Your task to perform on an android device: I will customize my workout to make it harder.
Image 0: 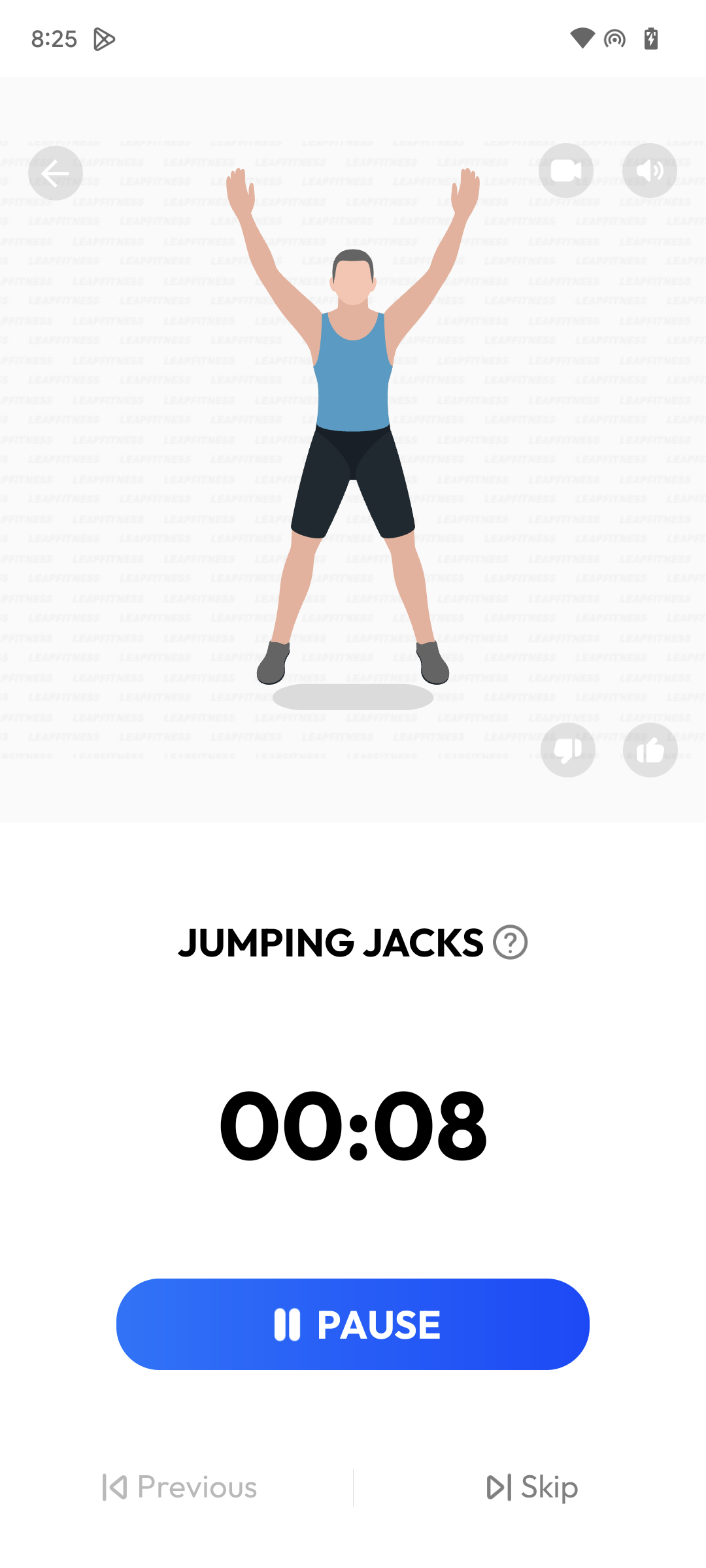
Click on the Top arrow in left.
Step 0: click (57, 163)
Image 1: 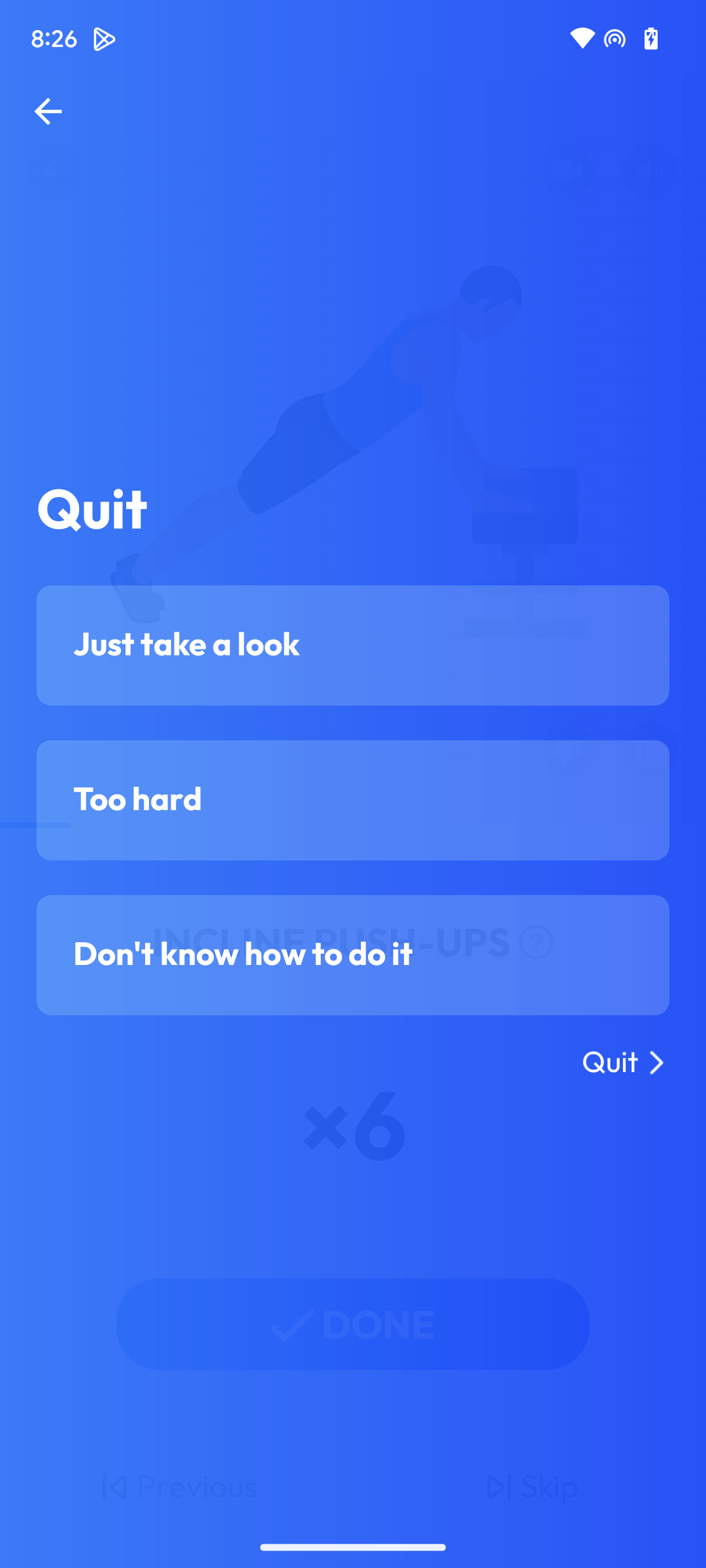
Click on Quit.
Step 1: click (620, 1062)
Image 2: 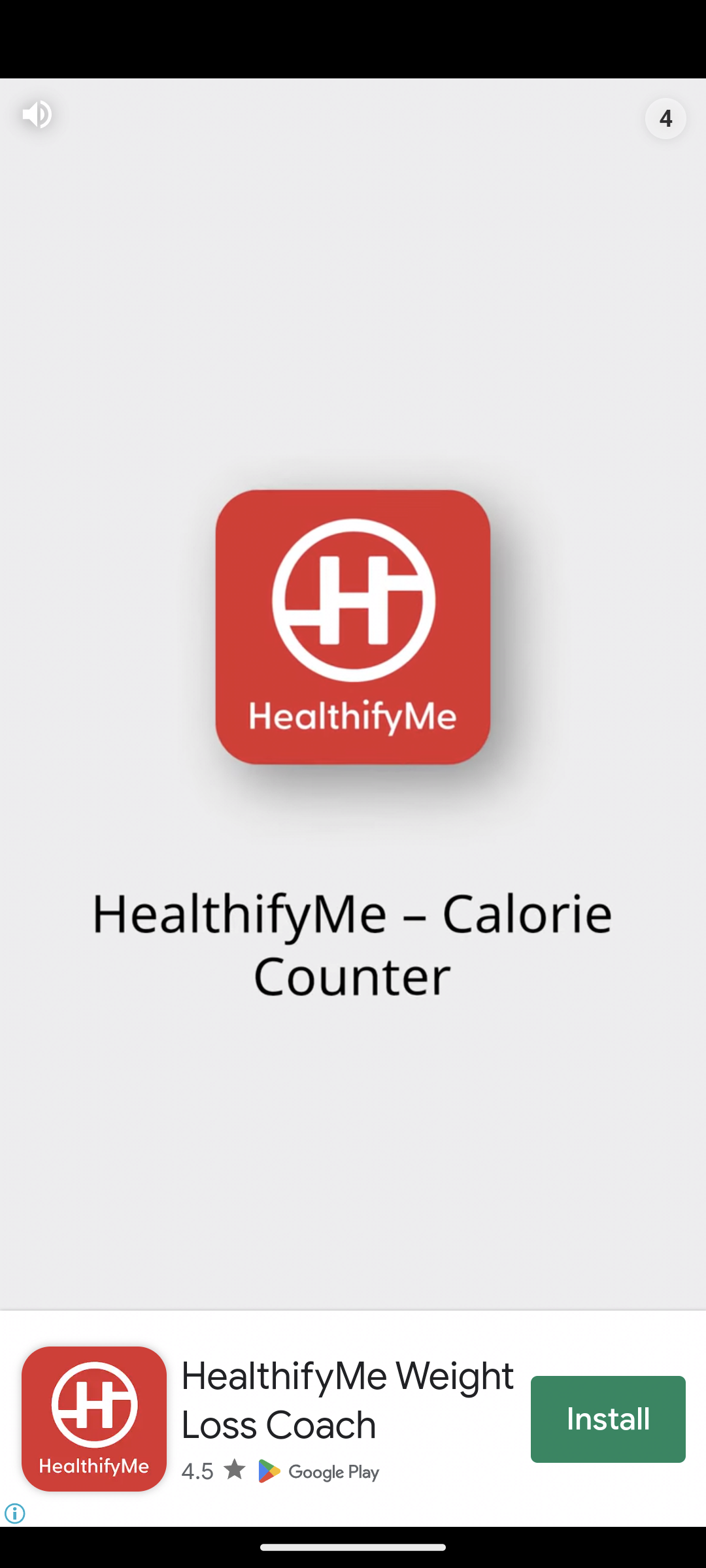
Click on Quit.
Step 2: wait
Image 3: 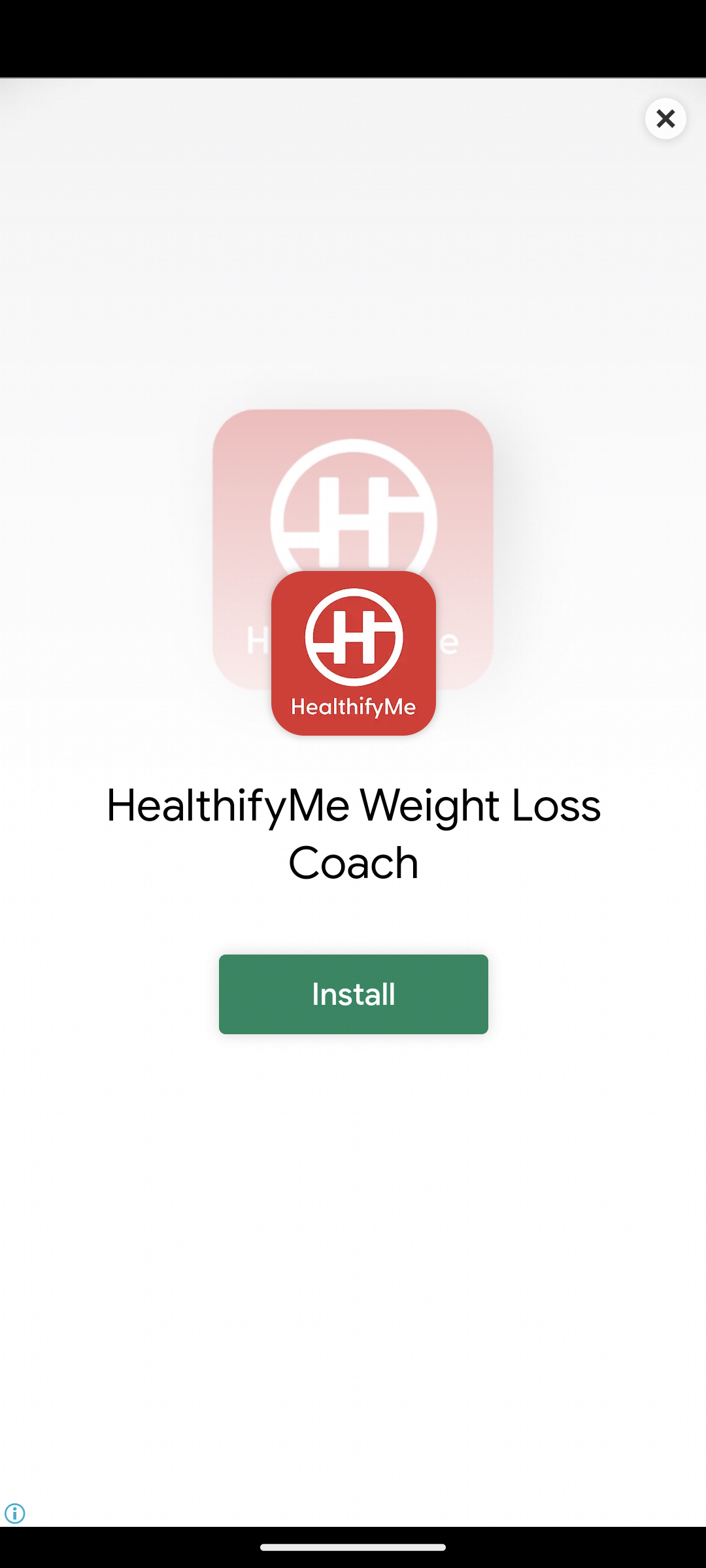
Click on the cancel button in the top right.
Step 3: click (663, 112)
Image 4: 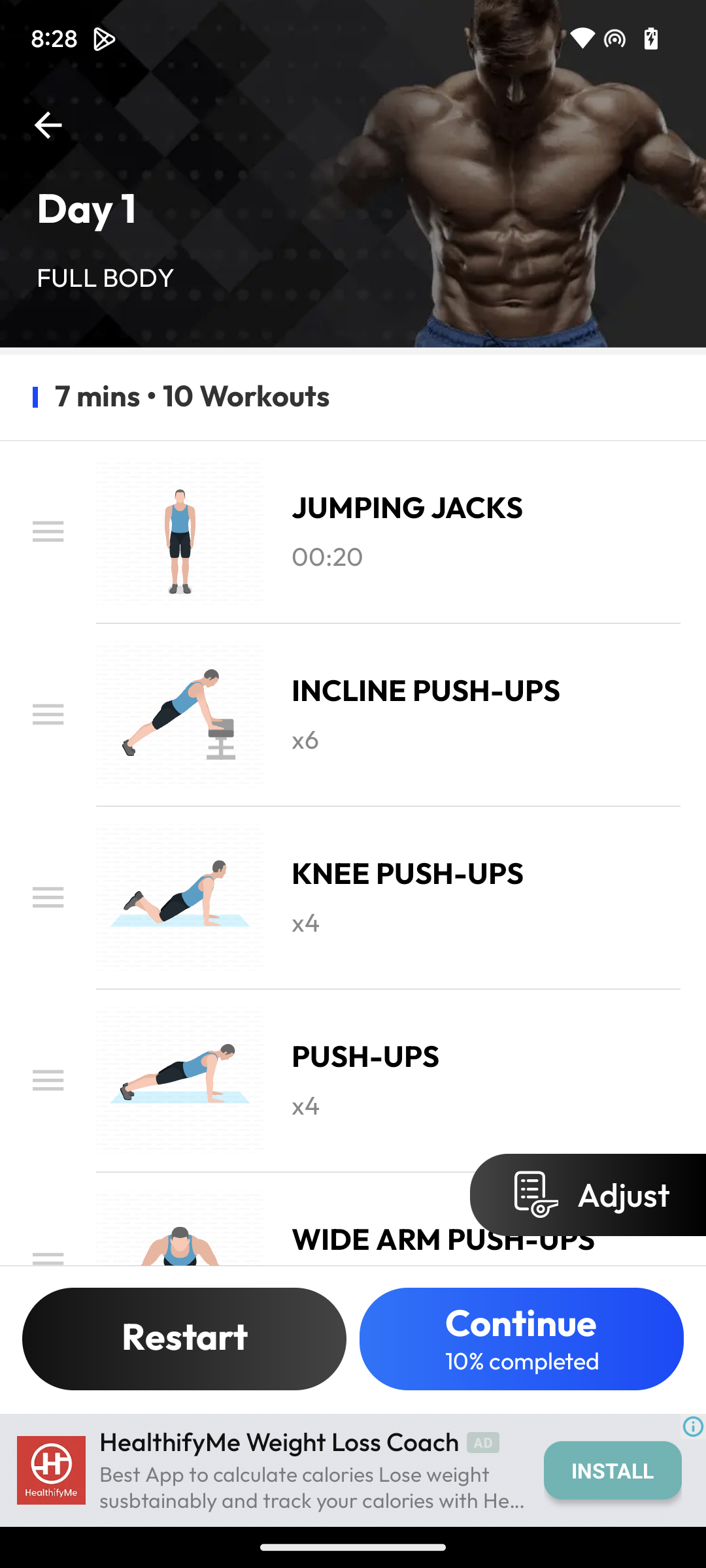
Click on Adjust.
Step 4: click (588, 1195)
Image 5: 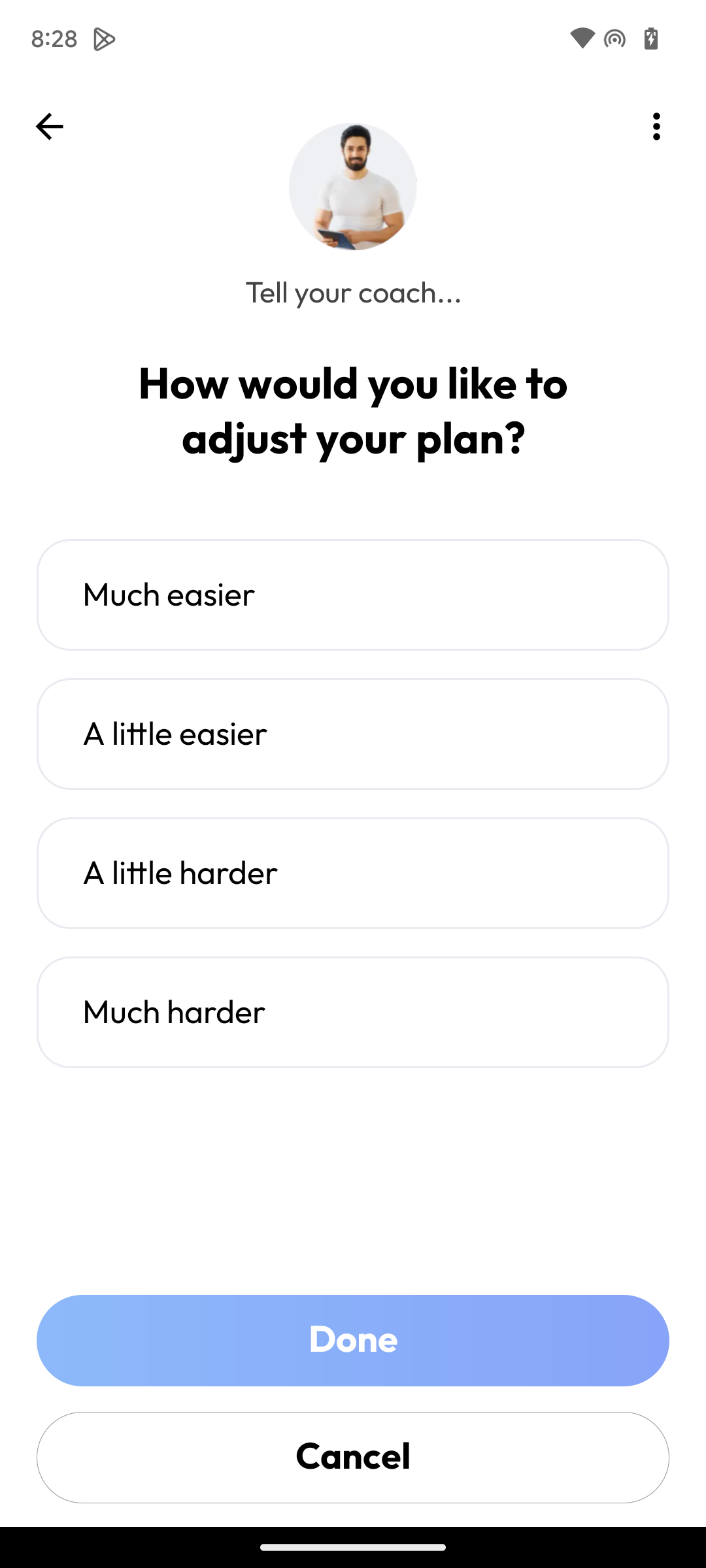
Click on much harder.
Step 5: click (352, 1012)
Image 6: 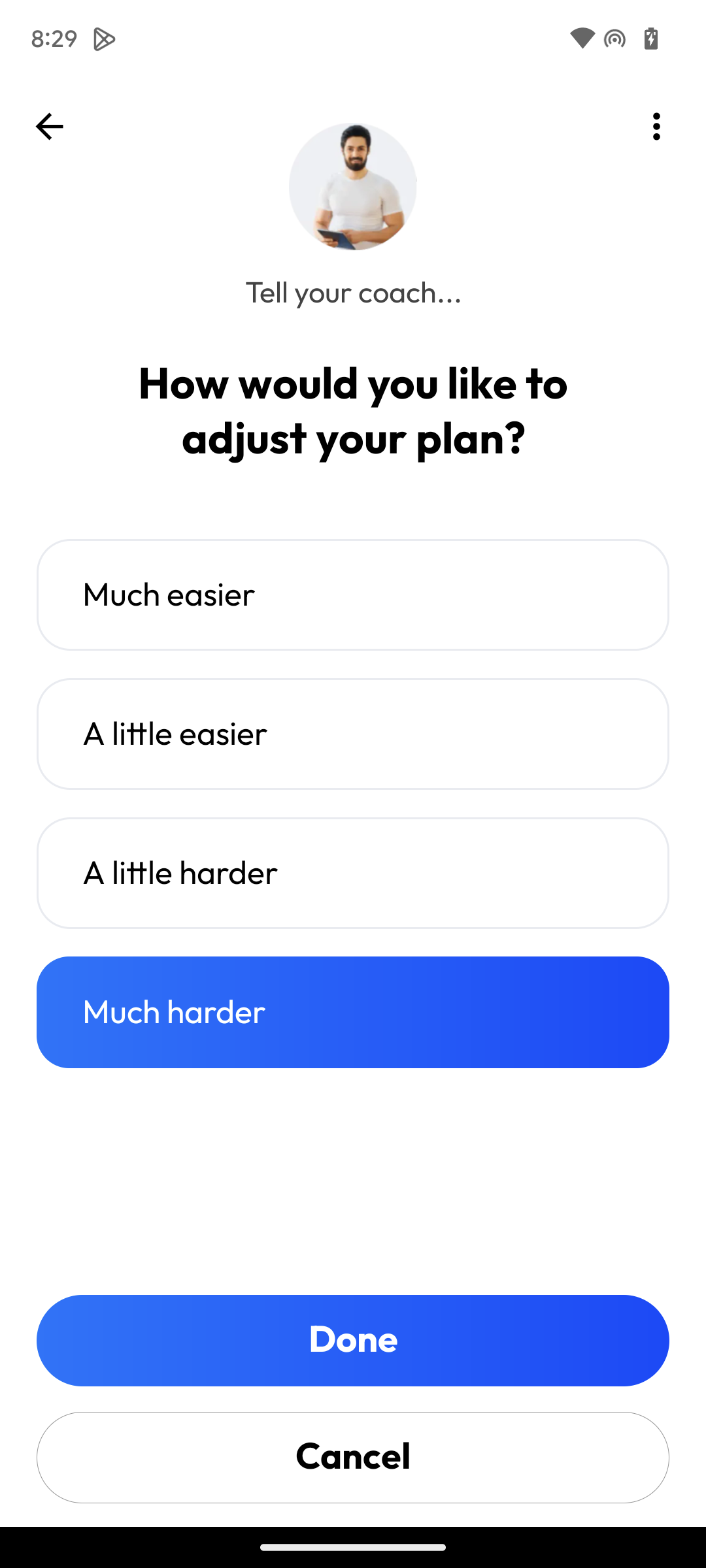
Click on Done.
Step 6: click (352, 1340)
Image 8: 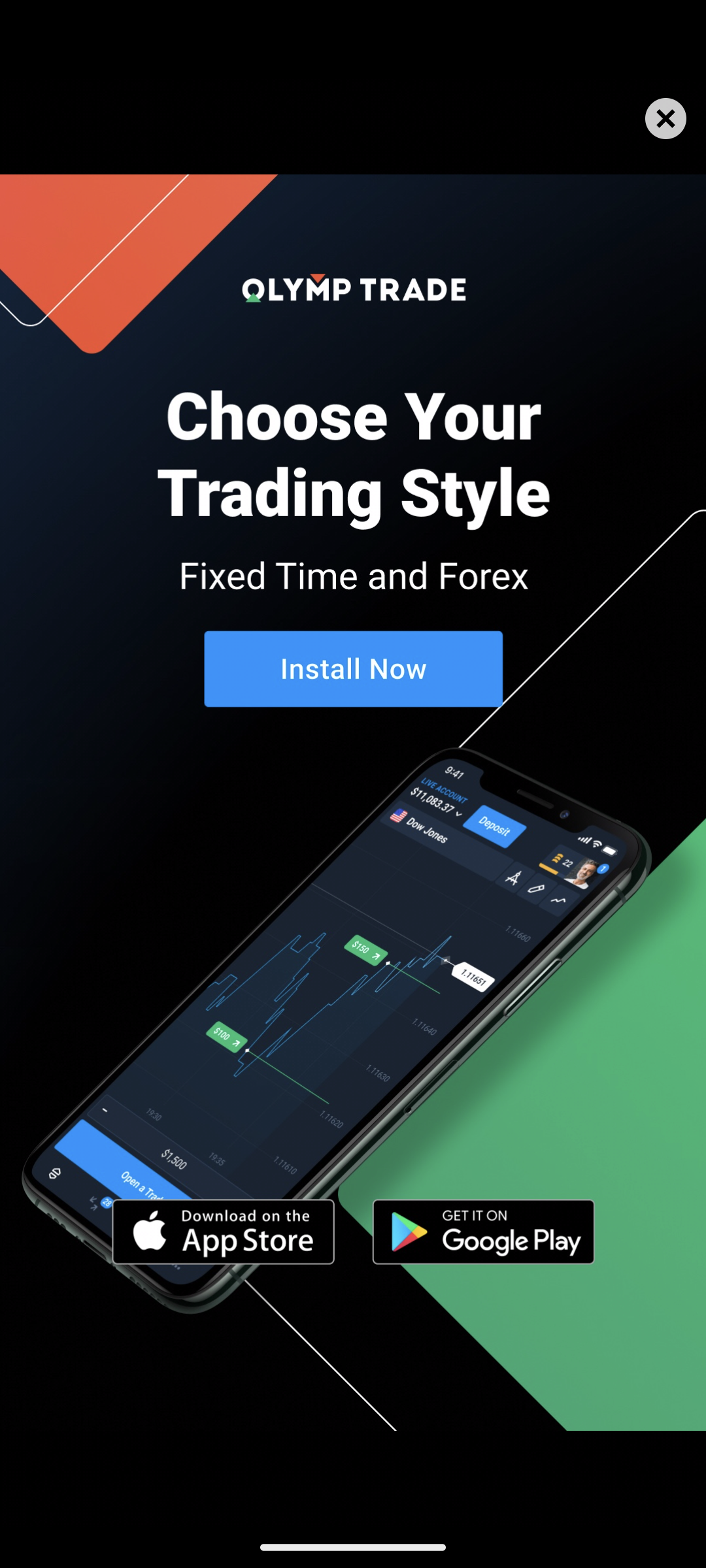
Click on the cancel button in the top right.
Step 8: click (663, 109)
Image 9: 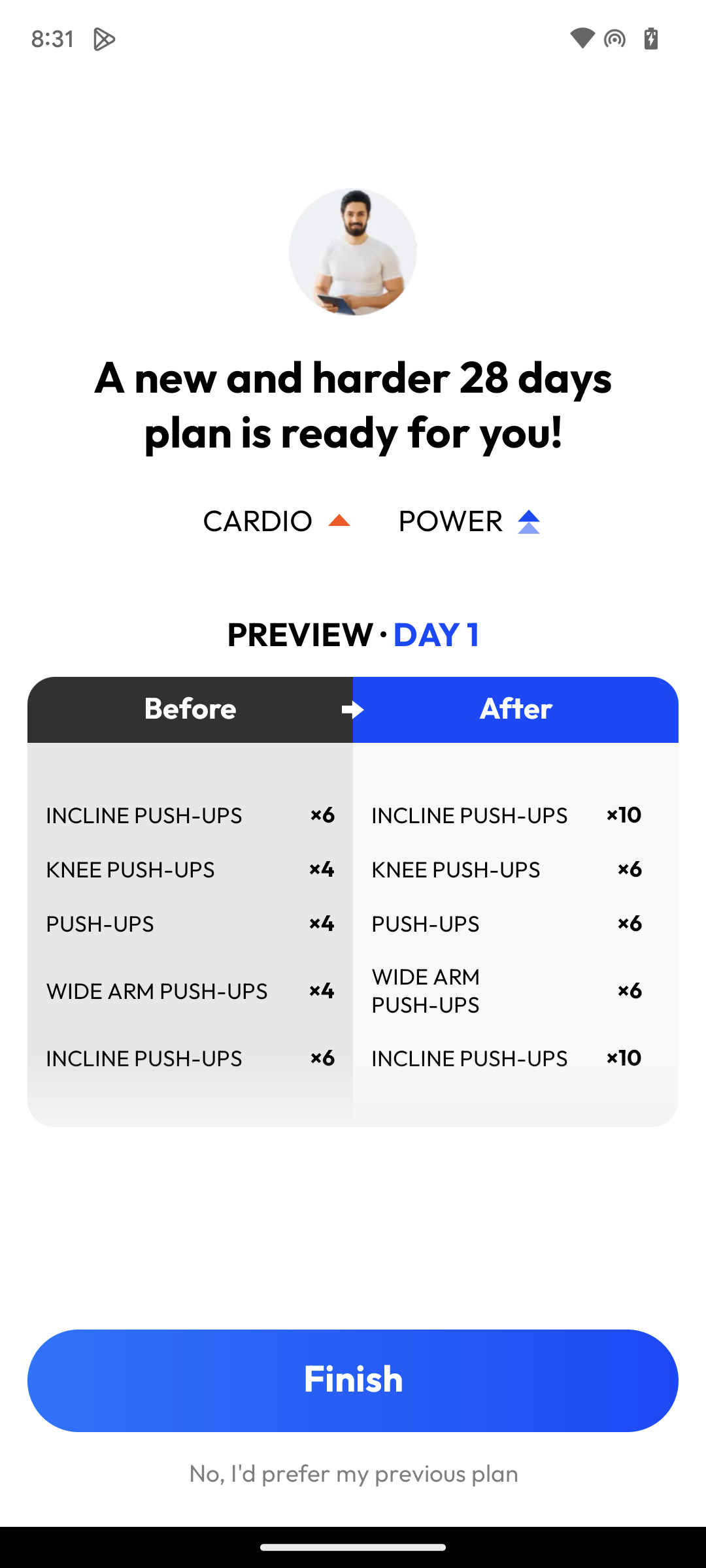
Click on Finish.
Step 9: click (353, 1380)